Your task to perform on an android device: Add an Excel sheet image in letter format and add again, attaching one more additional image of the keyboard 
Image 0: 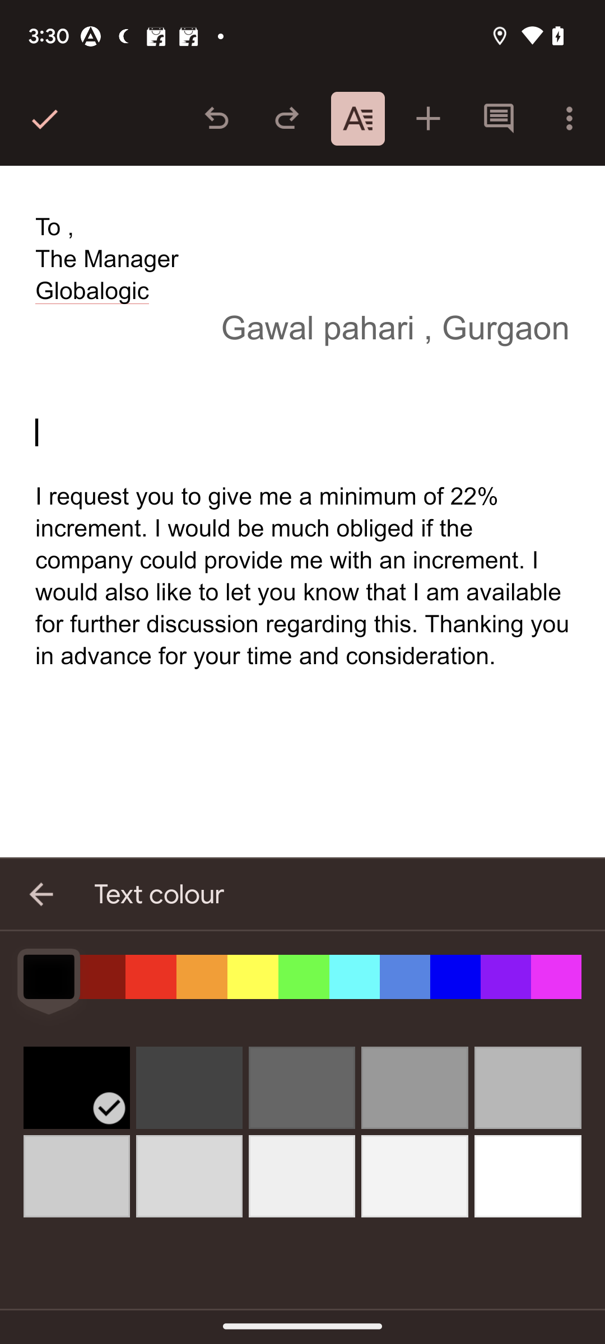
click on the plus button at the top of the screen
Step 0: click (424, 116)
Image 1: 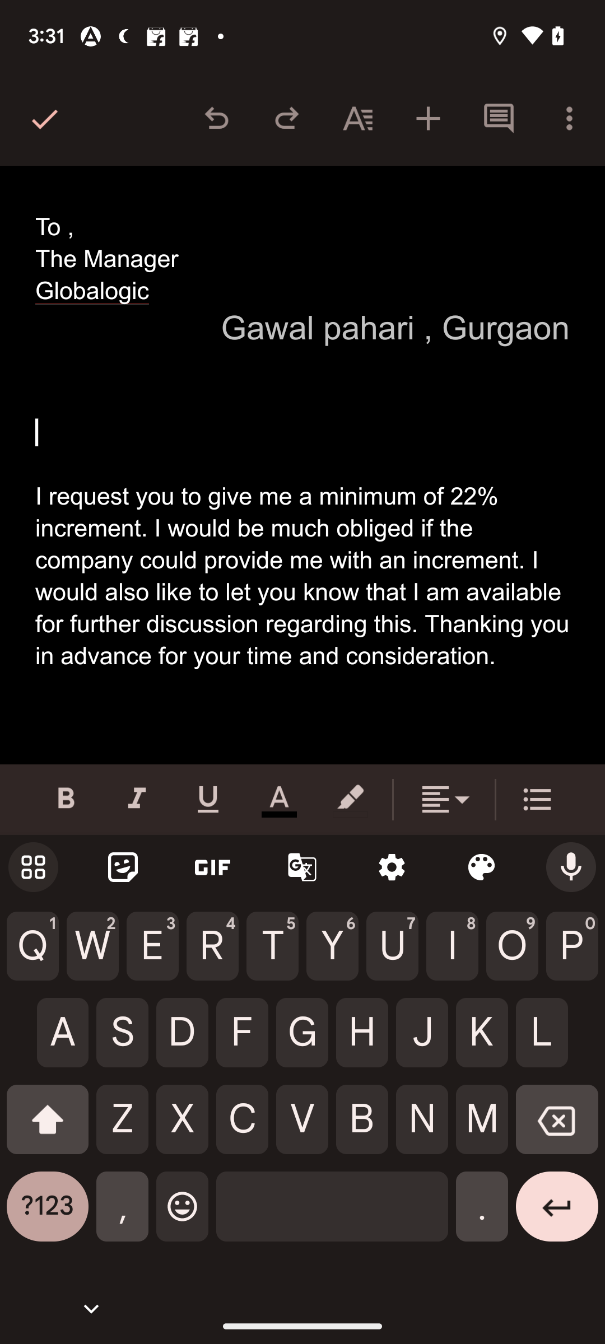
click on the plus button at the top of the screen
Step 1: wait
Image 2: 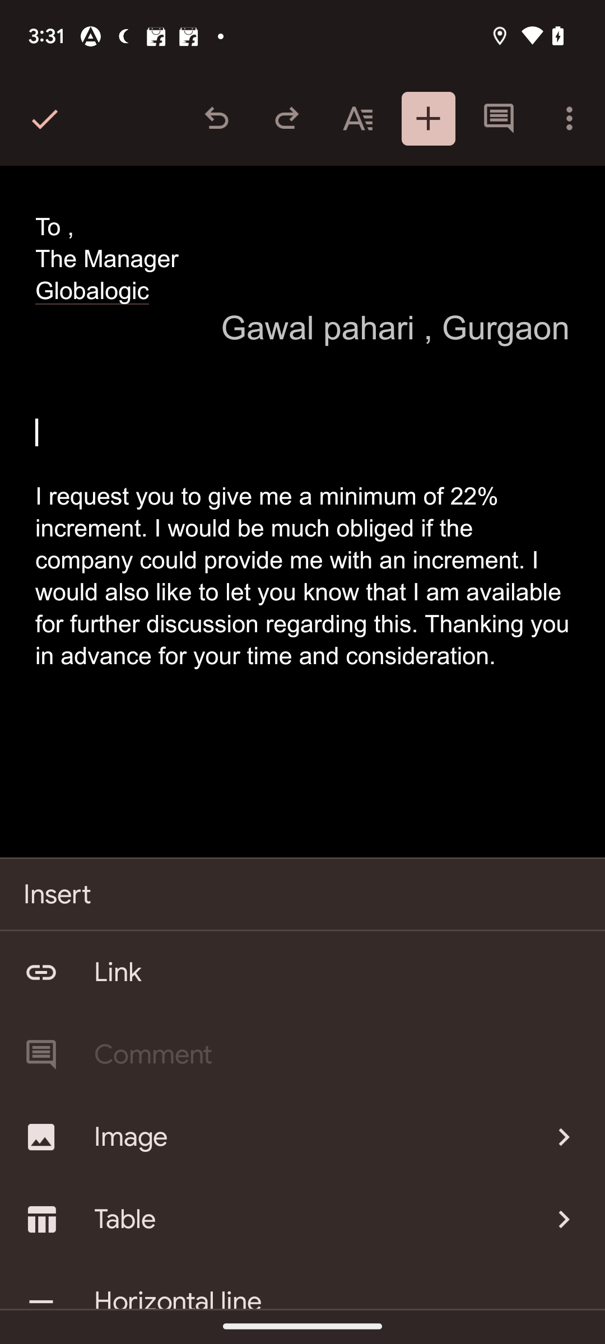
go to the image option
Step 2: click (308, 1136)
Image 3: 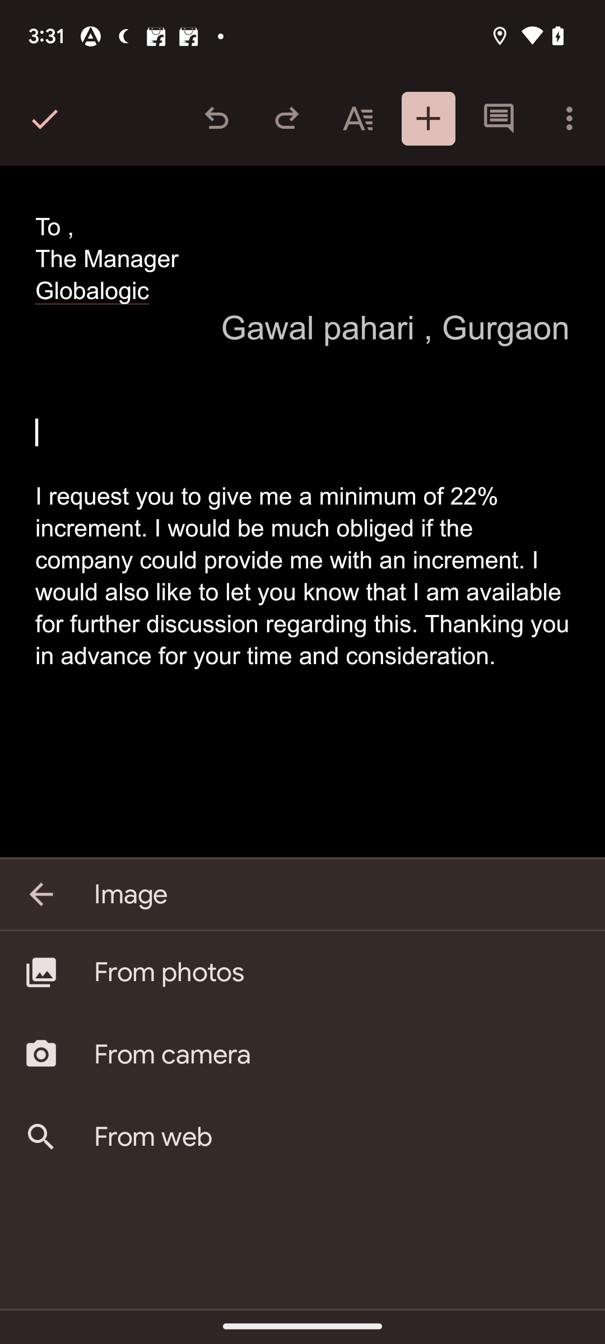
click on the from photos folder option
Step 3: click (338, 972)
Image 4: 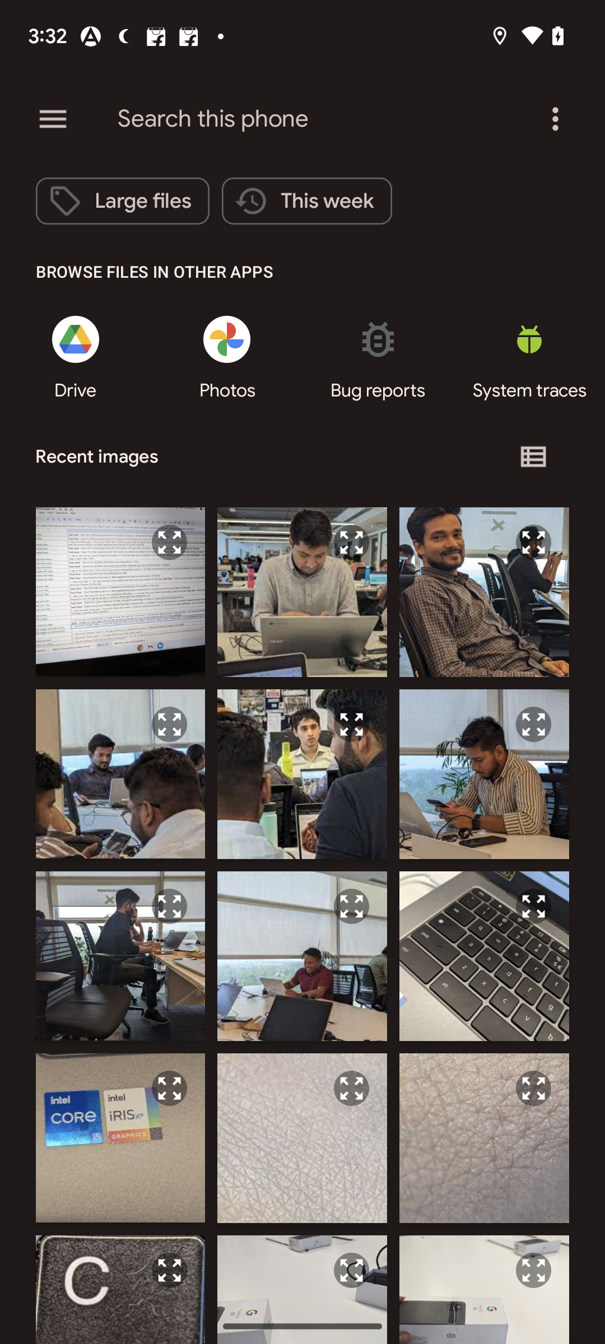
click on the first image 
Step 4: click (120, 592)
Image 5: 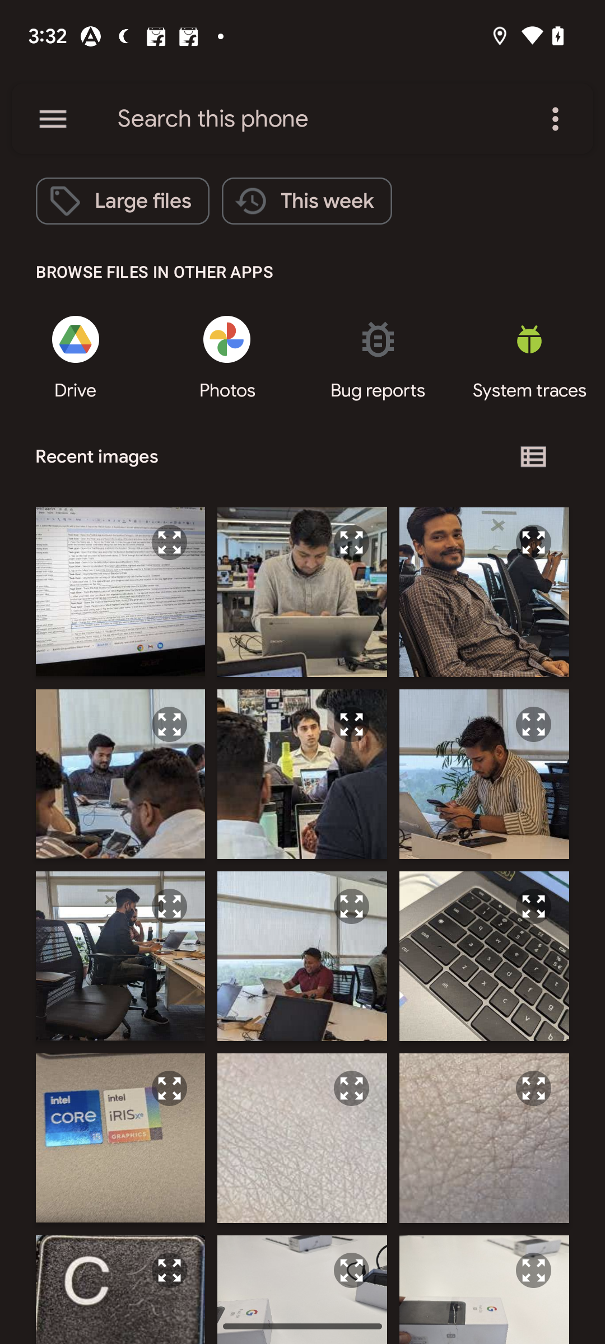
click on the first image 
Step 5: wait
Image 6: 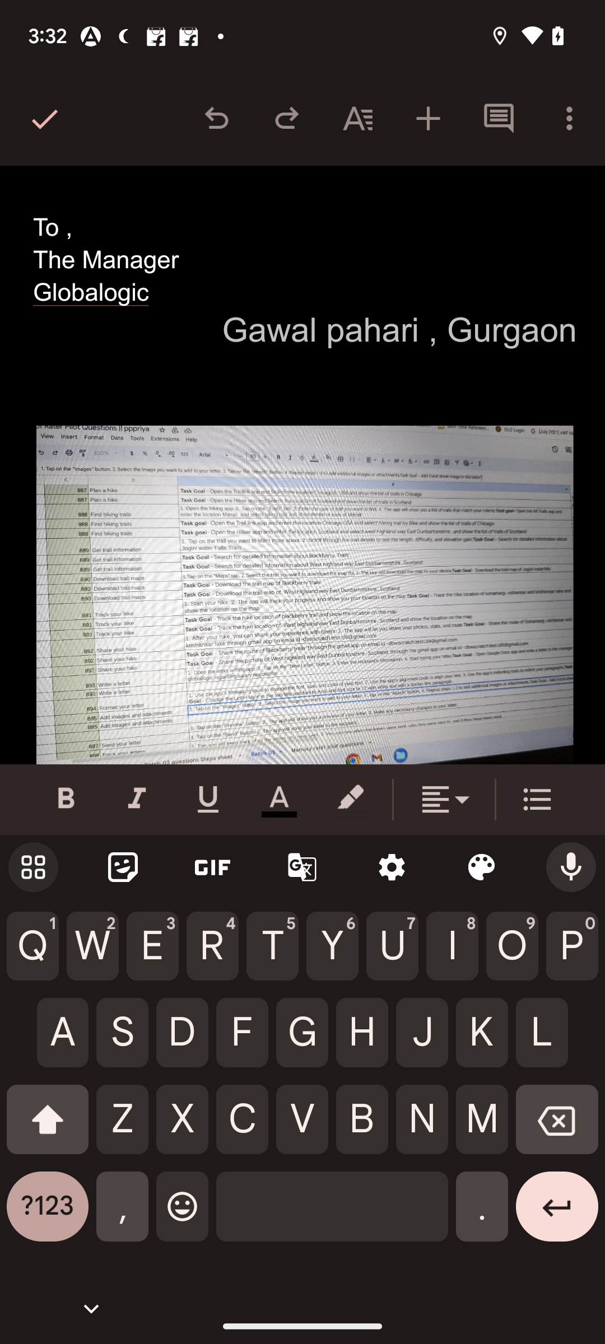
click on the tick button at the top left corner of the screen
Step 6: click (41, 119)
Image 7: 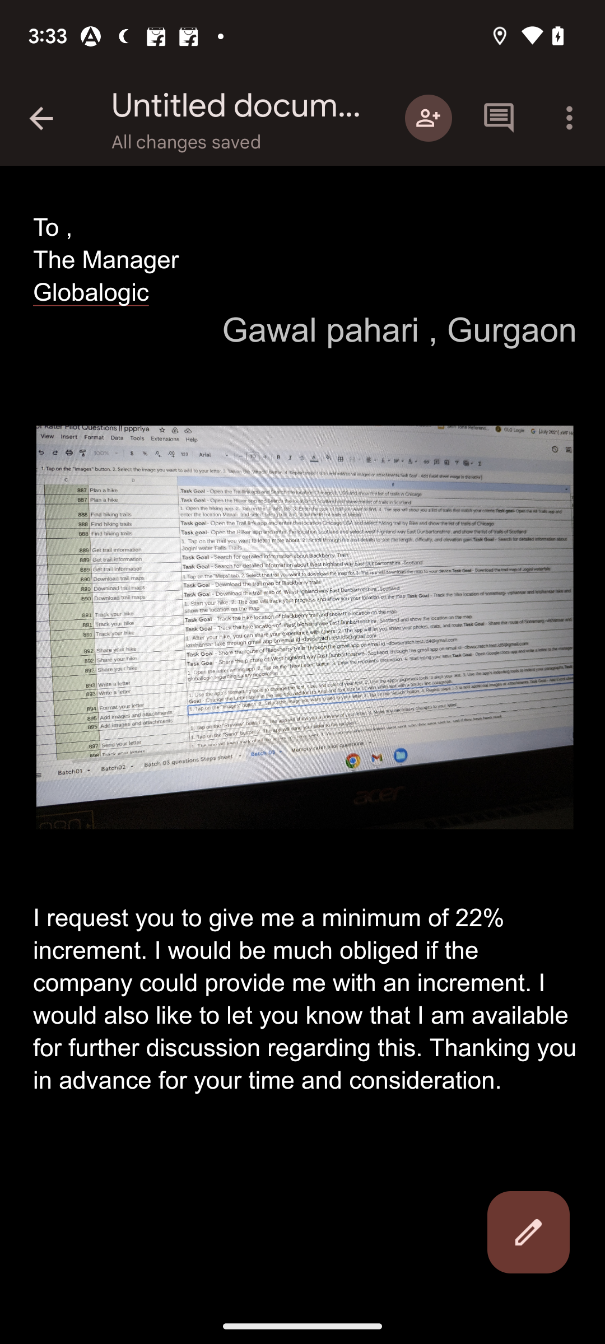
click on the edit icon symbol at the bottom right corner of the screen
Step 7: click (528, 1232)
Image 8: 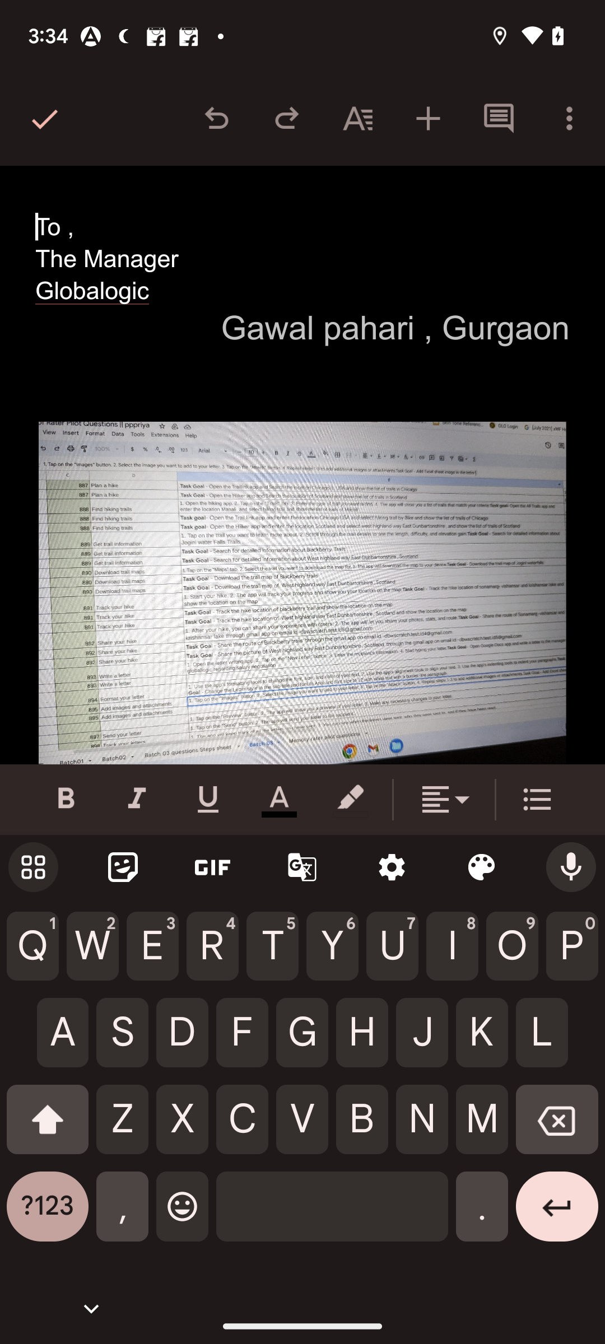
click on the plus button at the top of the screen 
Step 8: click (428, 119)
Image 9: 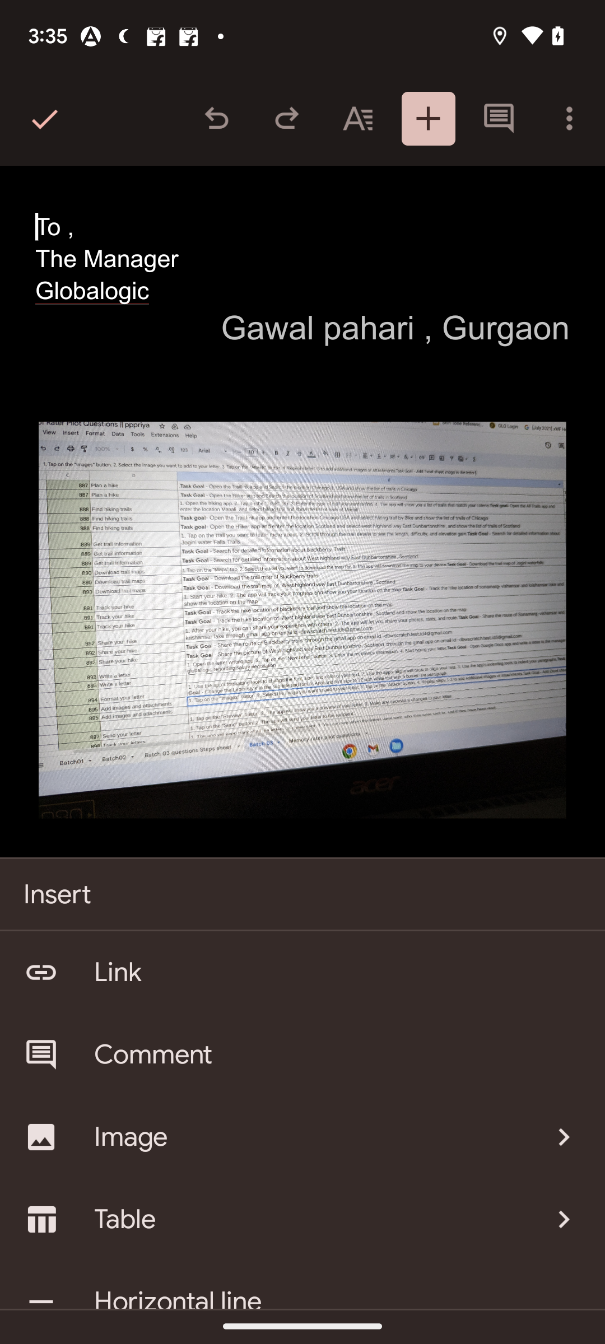
go to the image option
Step 9: click (308, 1136)
Image 10: 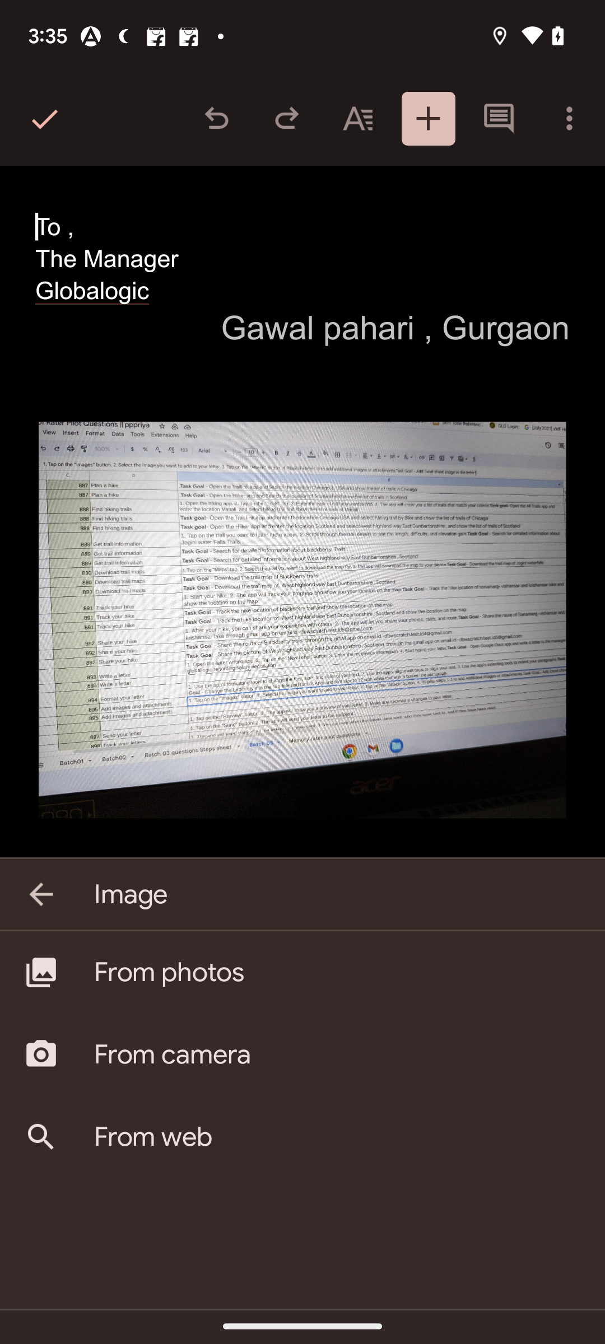
click on the from photos option
Step 10: click (338, 972)
Image 11: 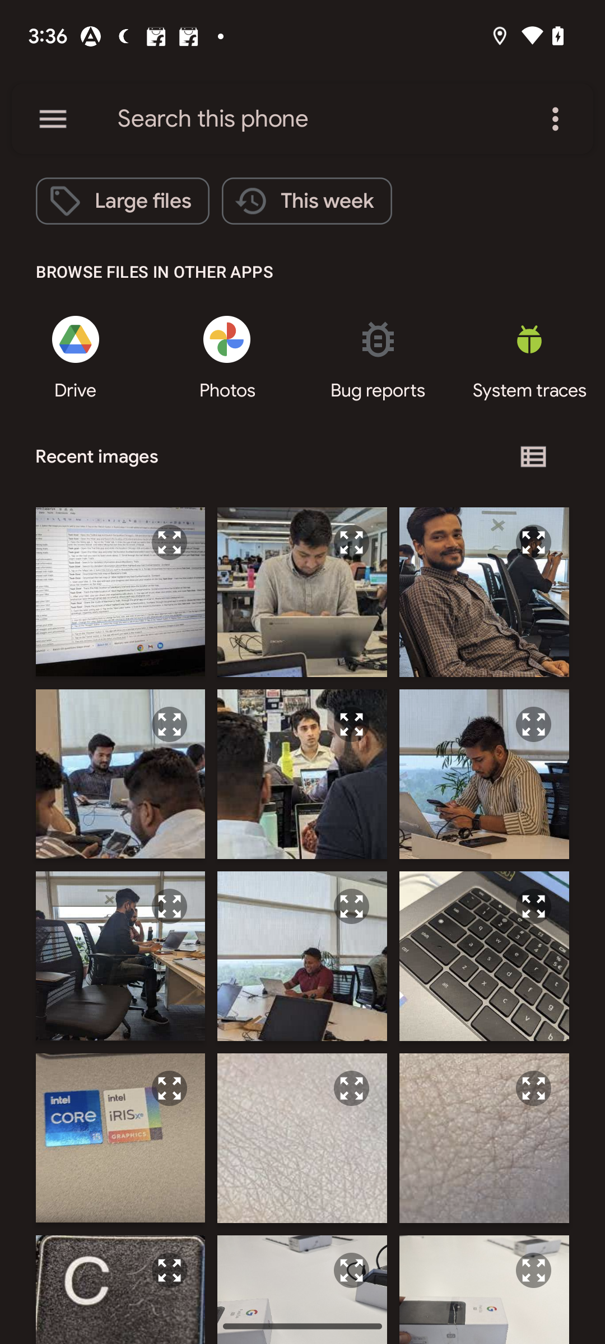
click on the keyboard image
Step 11: click (484, 956)
Image 12: 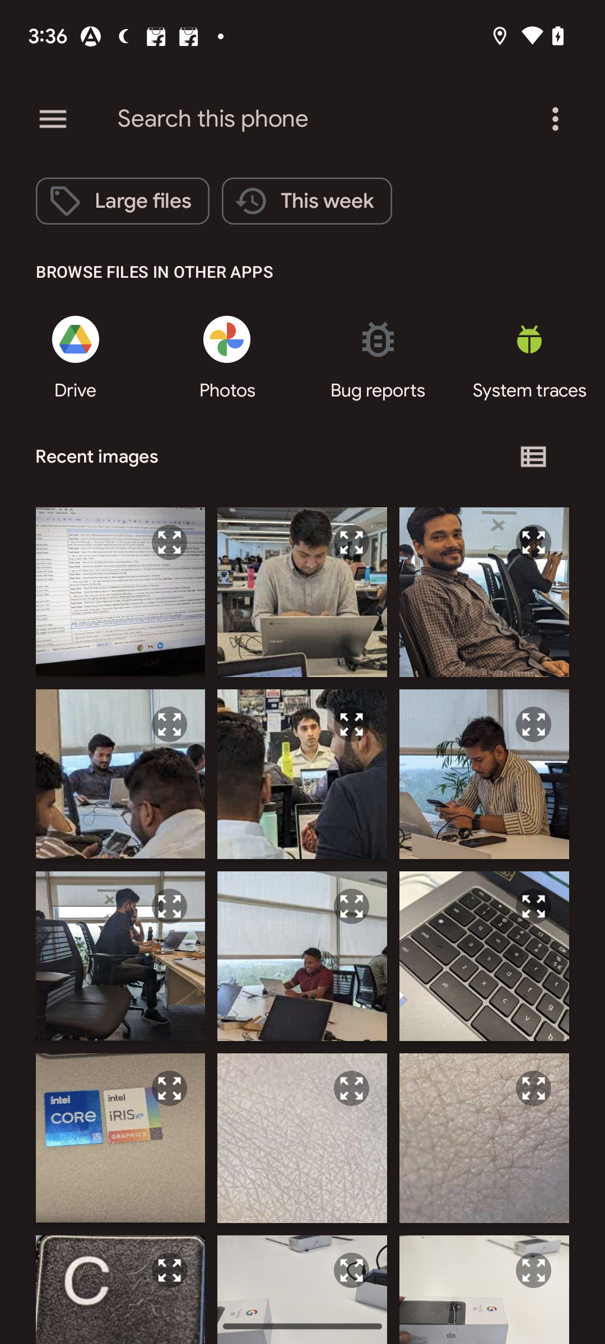
click on the keyboard image
Step 12: wait
Image 13: 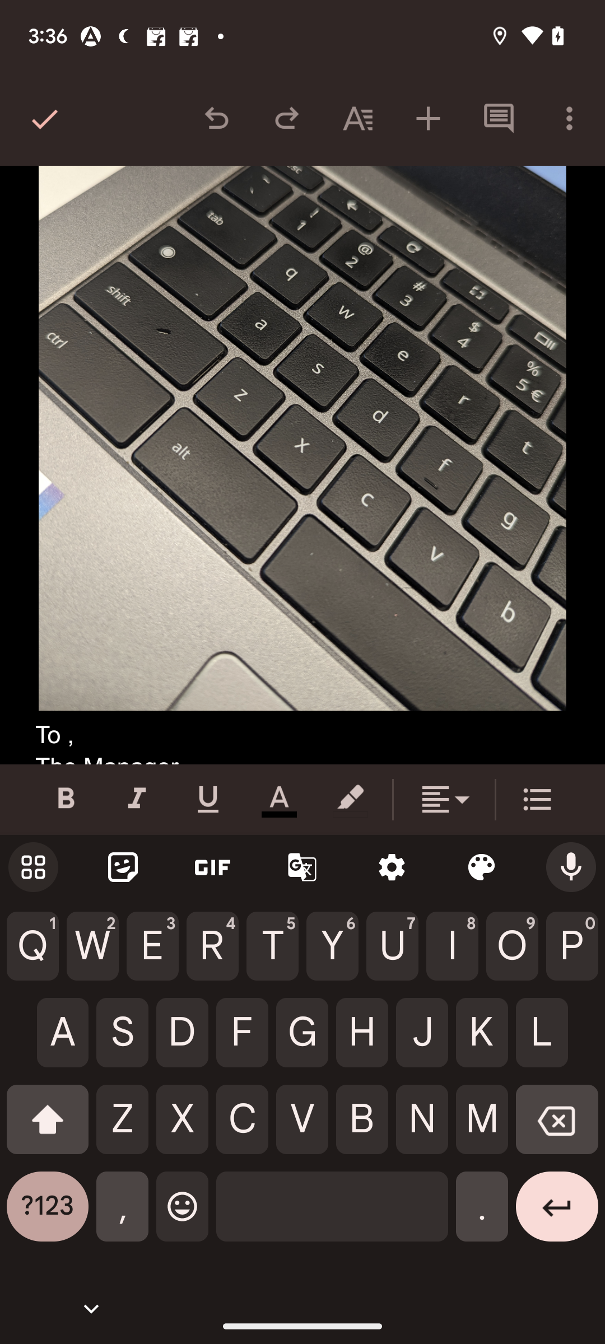
click on the tick button at the top left corner of the screen
Step 13: click (41, 119)